Your task to perform on an android device: Open the digital timer app and change the timer.
Image 0: 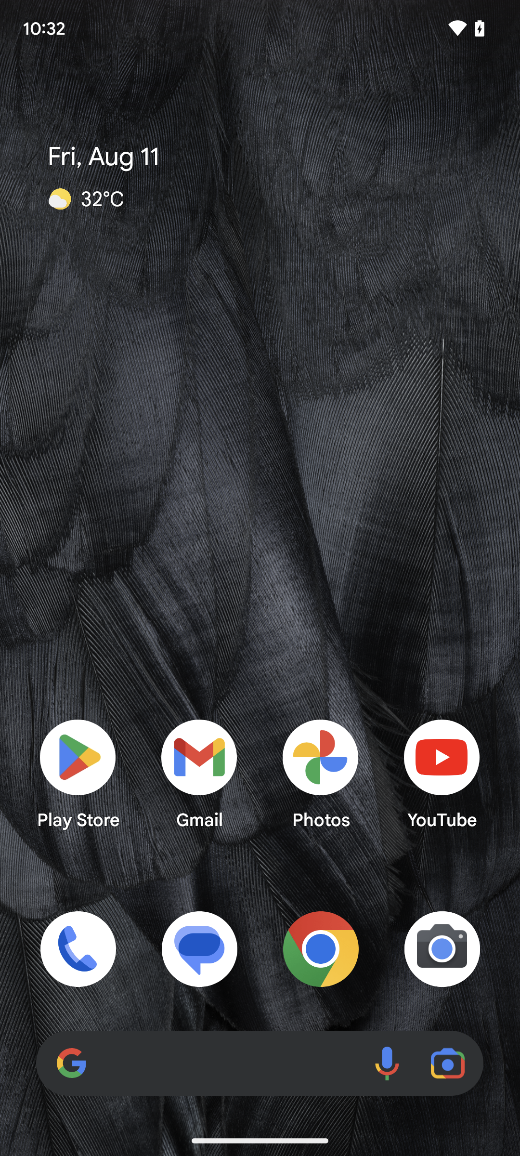
Open the digital timer app.
Step 0: open app "Digital Timer and Stopwatch"
Image 1: 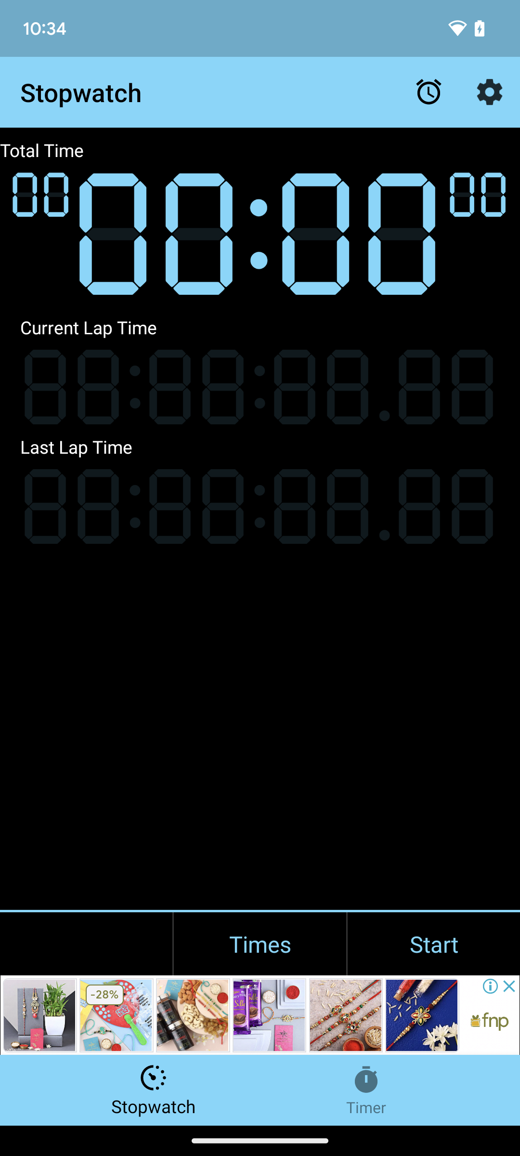
Tap on the timer icon present in the bottom-right corner of the screen.
Step 1: wait
Image 2: 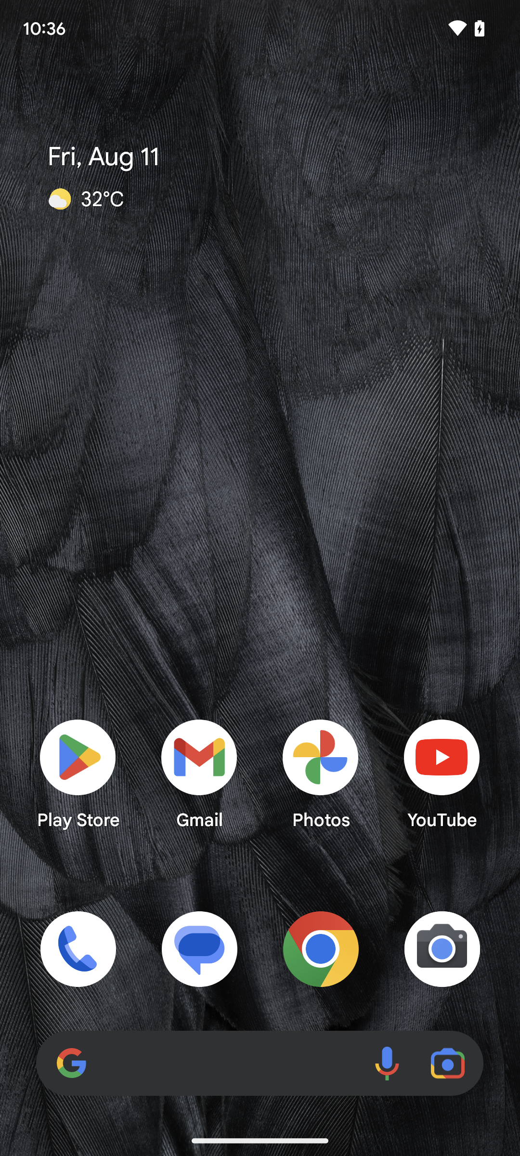
Tap on the timer icon present in the bottom-right corner of the screen.
Step 2: open app "Digital Timer and Stopwatch"
Image 3: 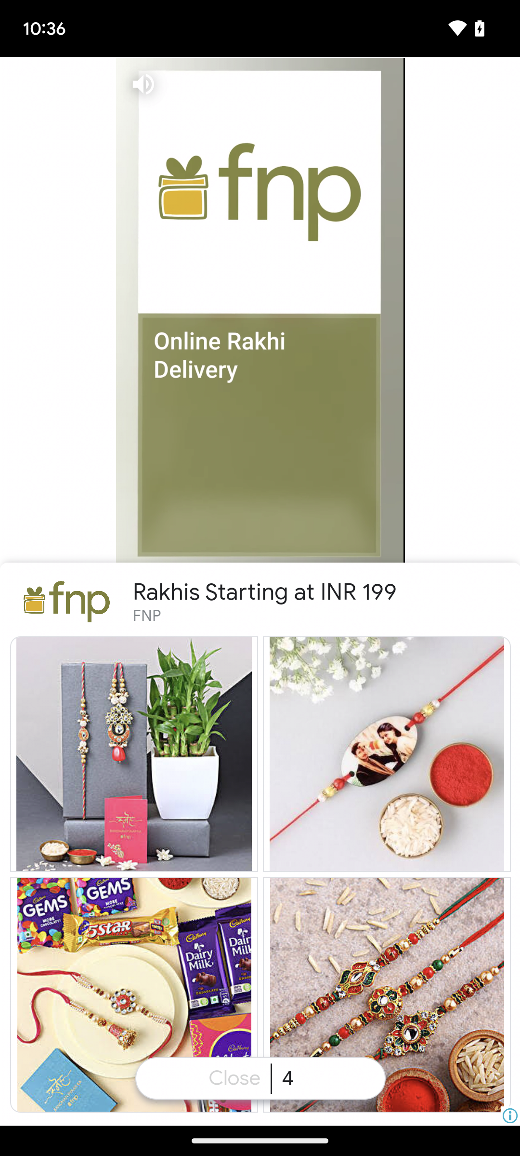
Tap on the timer icon present in the bottom-right corner of the screen.
Step 3: wait
Image 4: 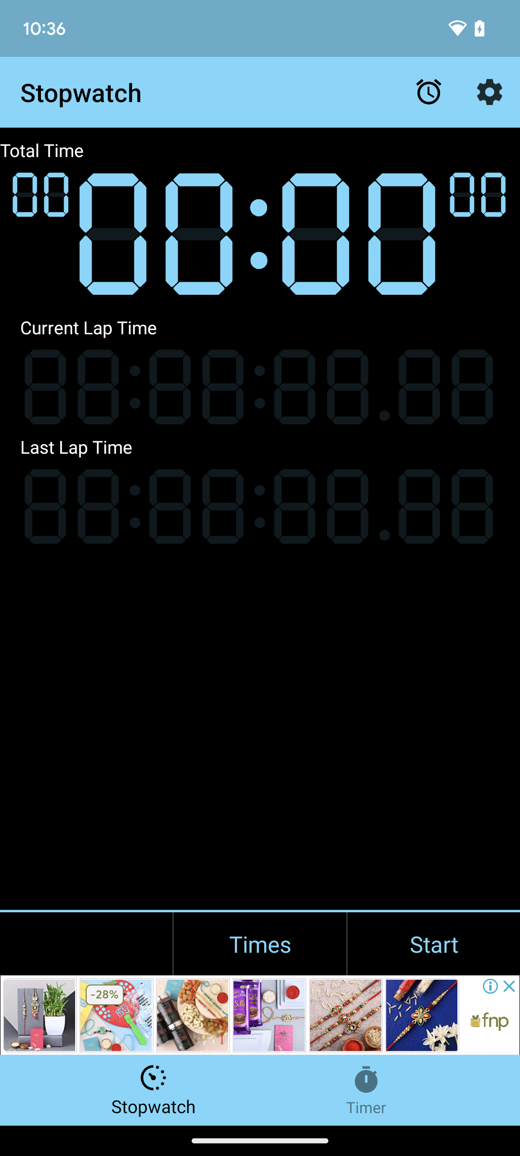
Tap on the timer icon present in the bottom-right corner of the screen.
Step 4: click (366, 1090)
Image 5: 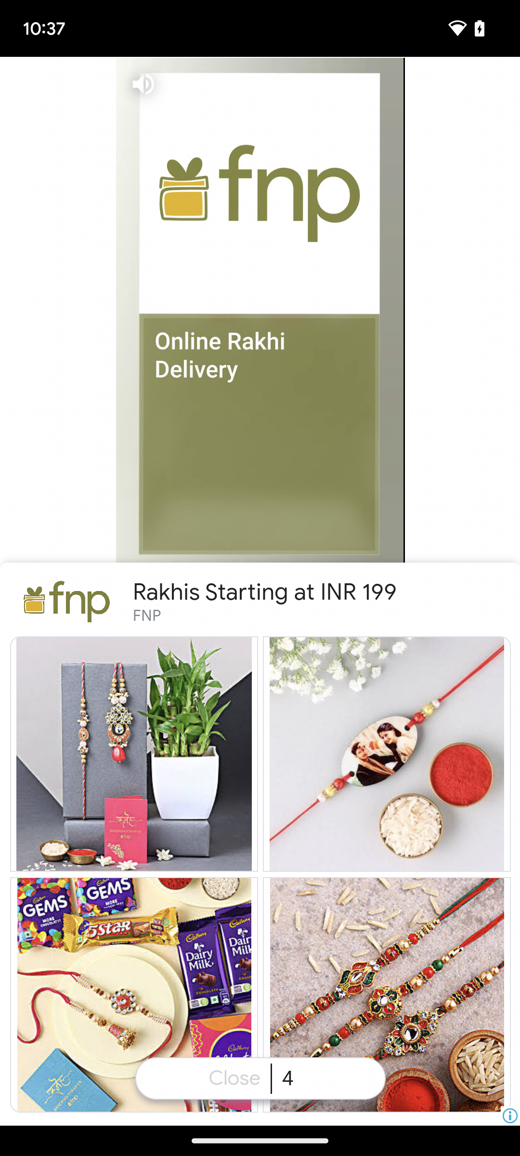
Tap on the timer icon present in the bottom-right corner of the screen.
Step 5: wait
Image 6: 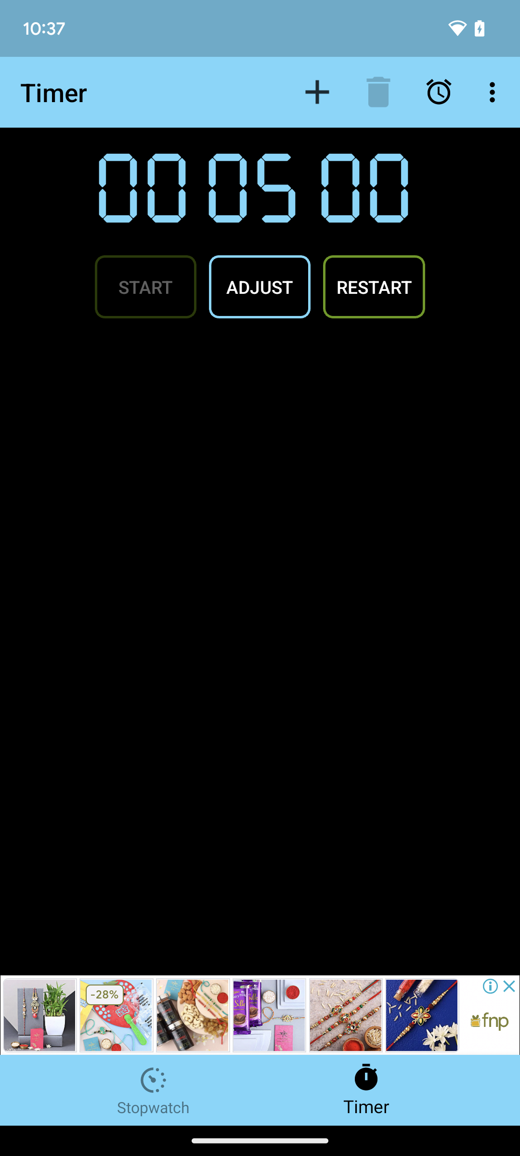
Tap on adjust.
Step 6: click (260, 287)
Image 7: 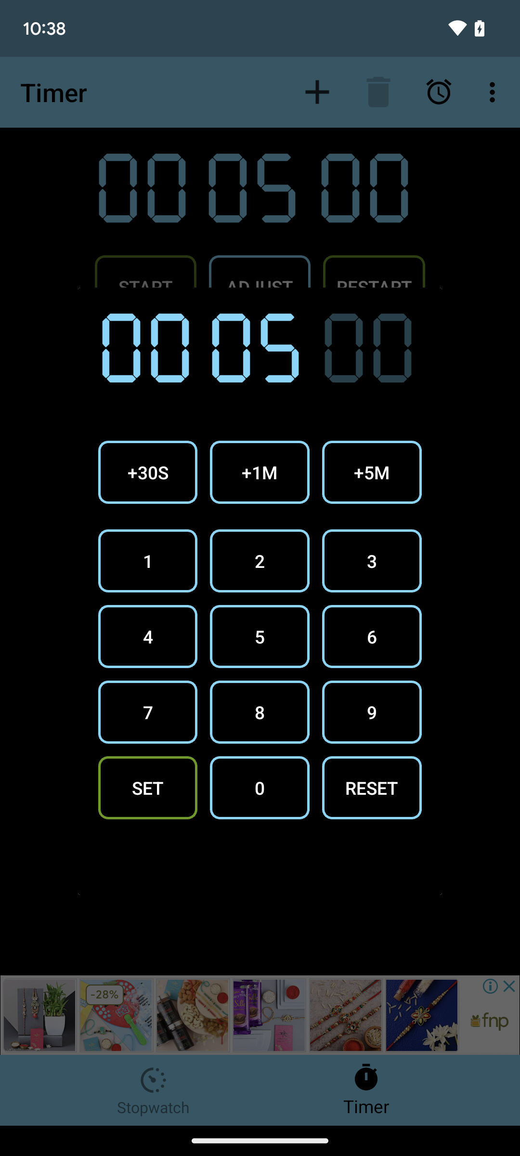
Tap on adjust.
Step 7: click (148, 472)
Image 8: 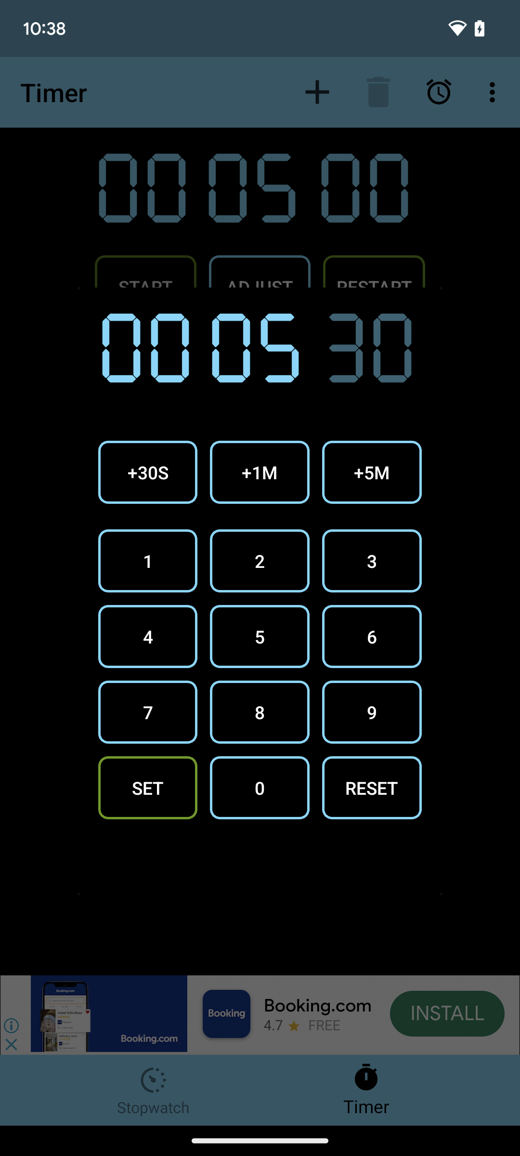
Tap on set.
Step 8: click (148, 788)